Your task to perform on an android device: I want to search for a text that is "Knowledge" in the Yerma book in the ReadEra app.
Image 0: 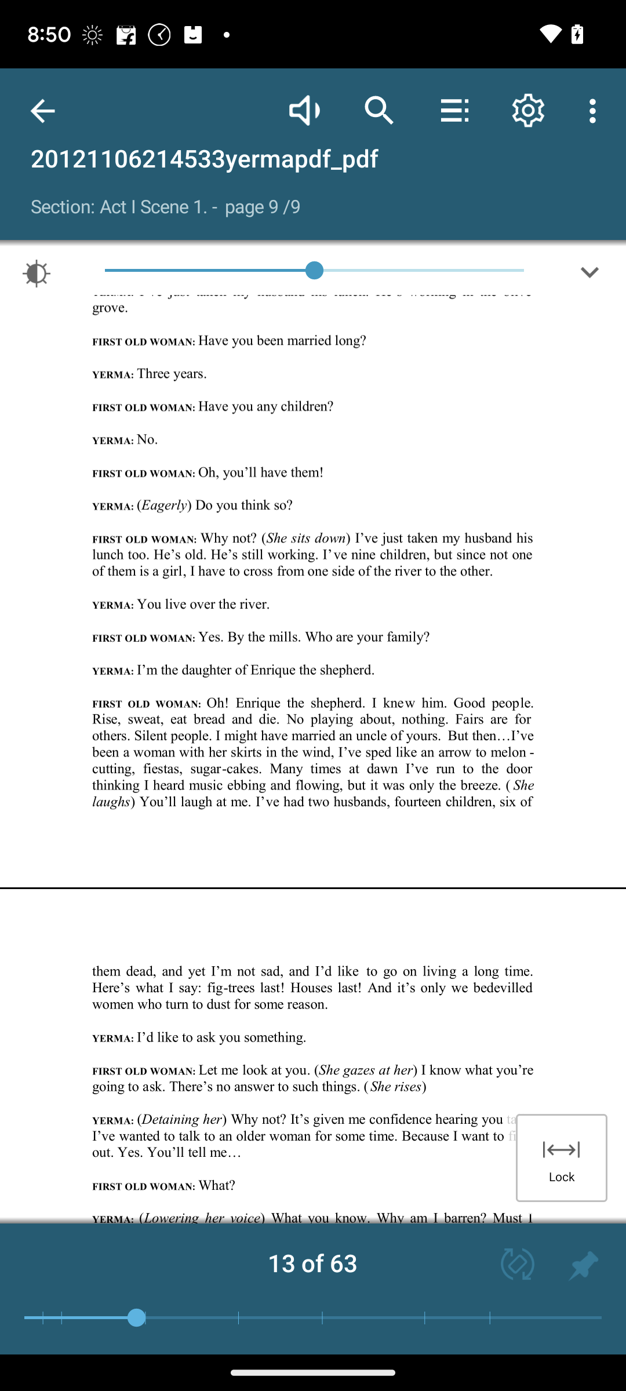
Click on the search icon from the top bar.
Step 0: click (380, 111)
Image 1: 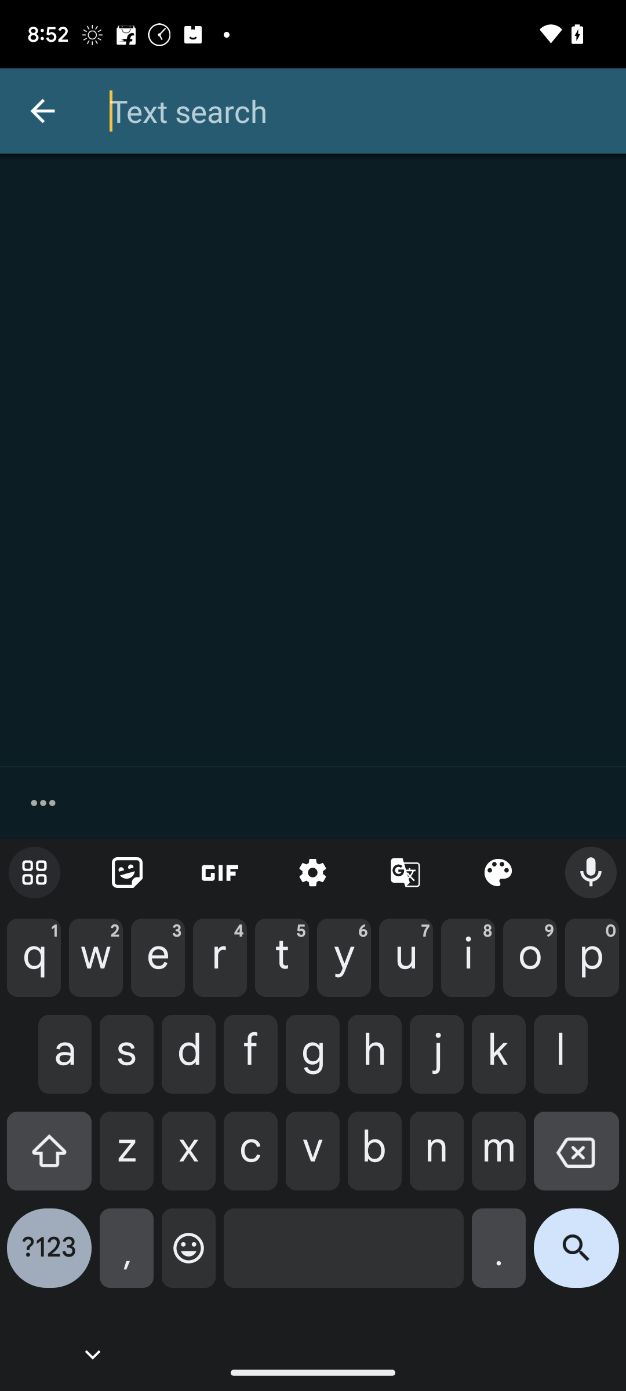
Now enter the text that is Knowledge.
Step 1: type "Knowledge"
Image 2: 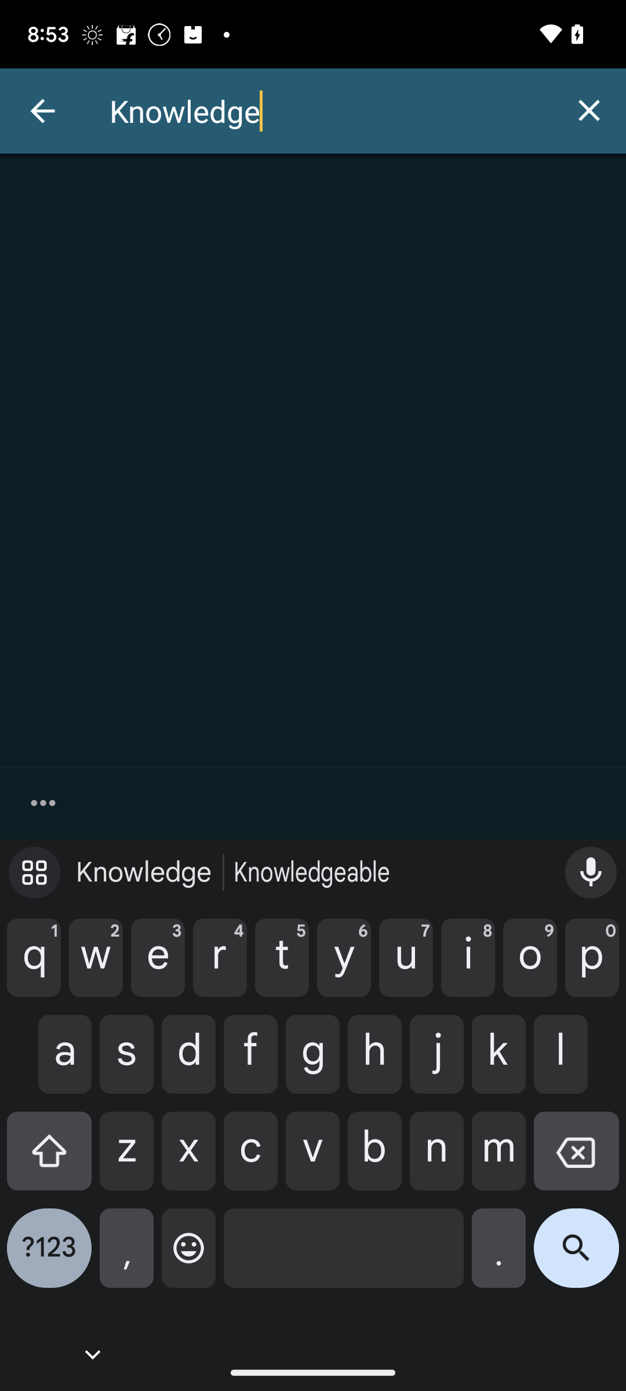
Click on the search button.
Step 2: click (576, 1257)
Image 3: 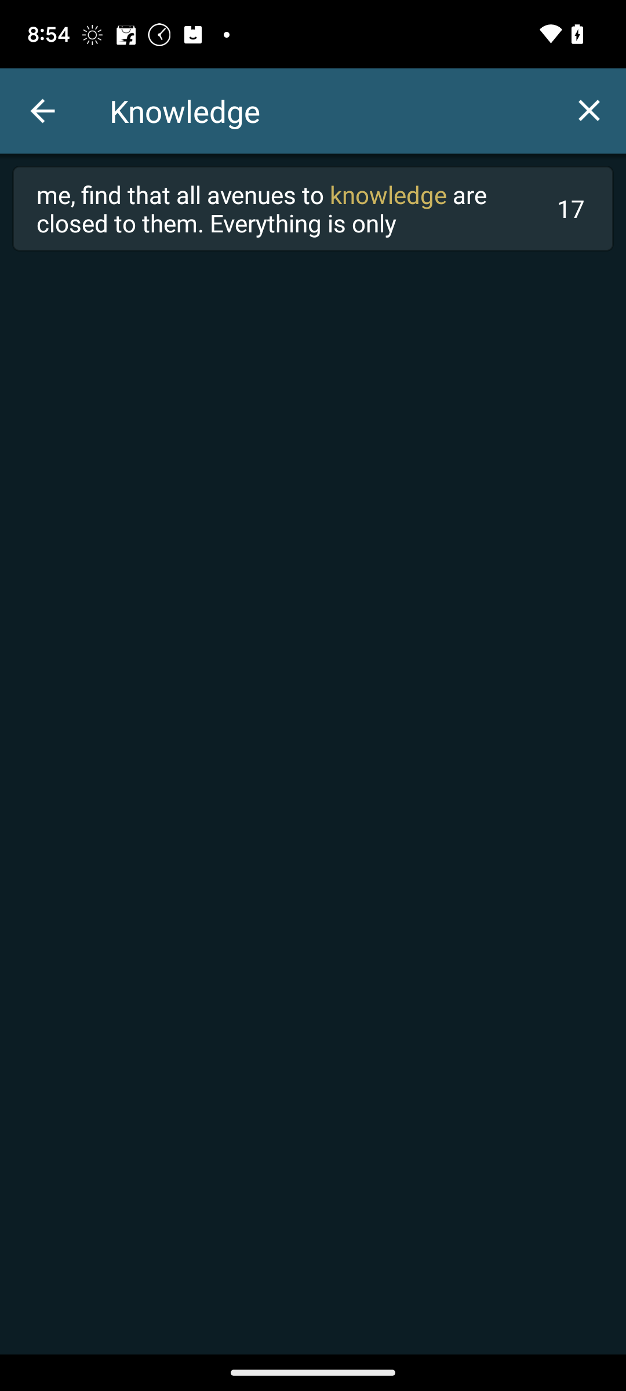
Click on the first option.
Step 3: click (276, 209)
Image 4: 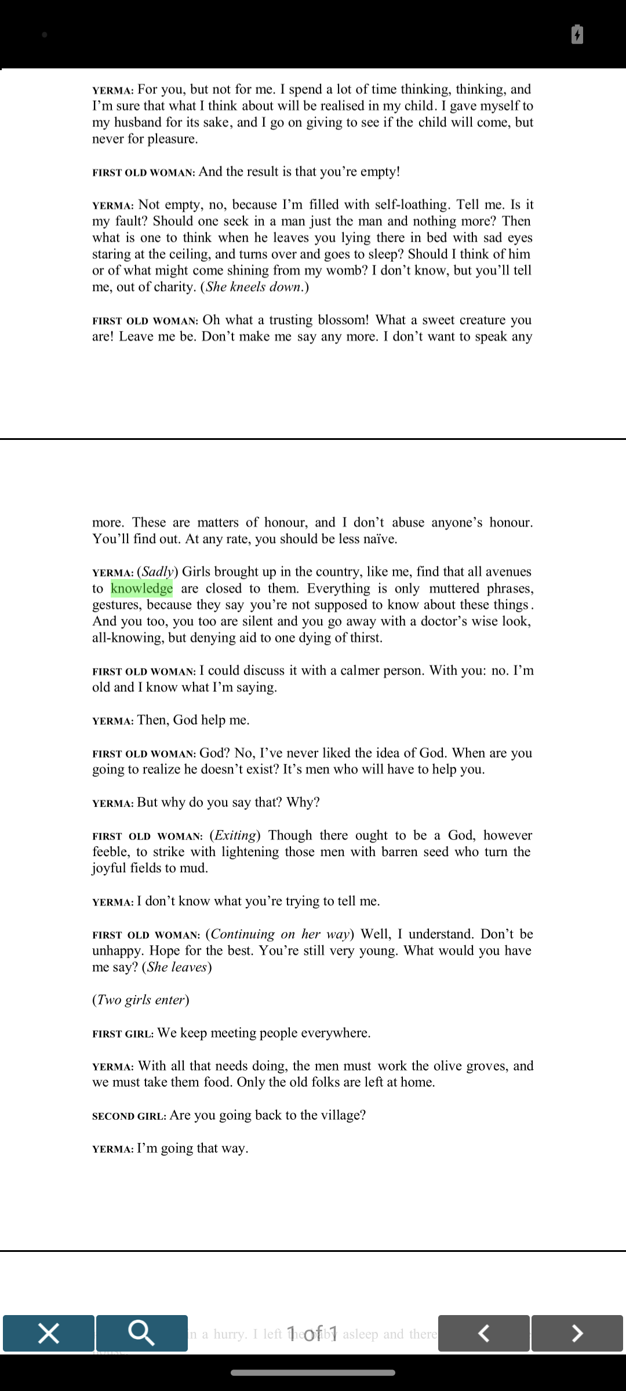
Click on the arrow forward to check more pages that has the word Knowledge.
Step 4: click (313, 1333)